Your task to perform on an android device: Open the time zone converter app and convert between time zones.
Image 0: 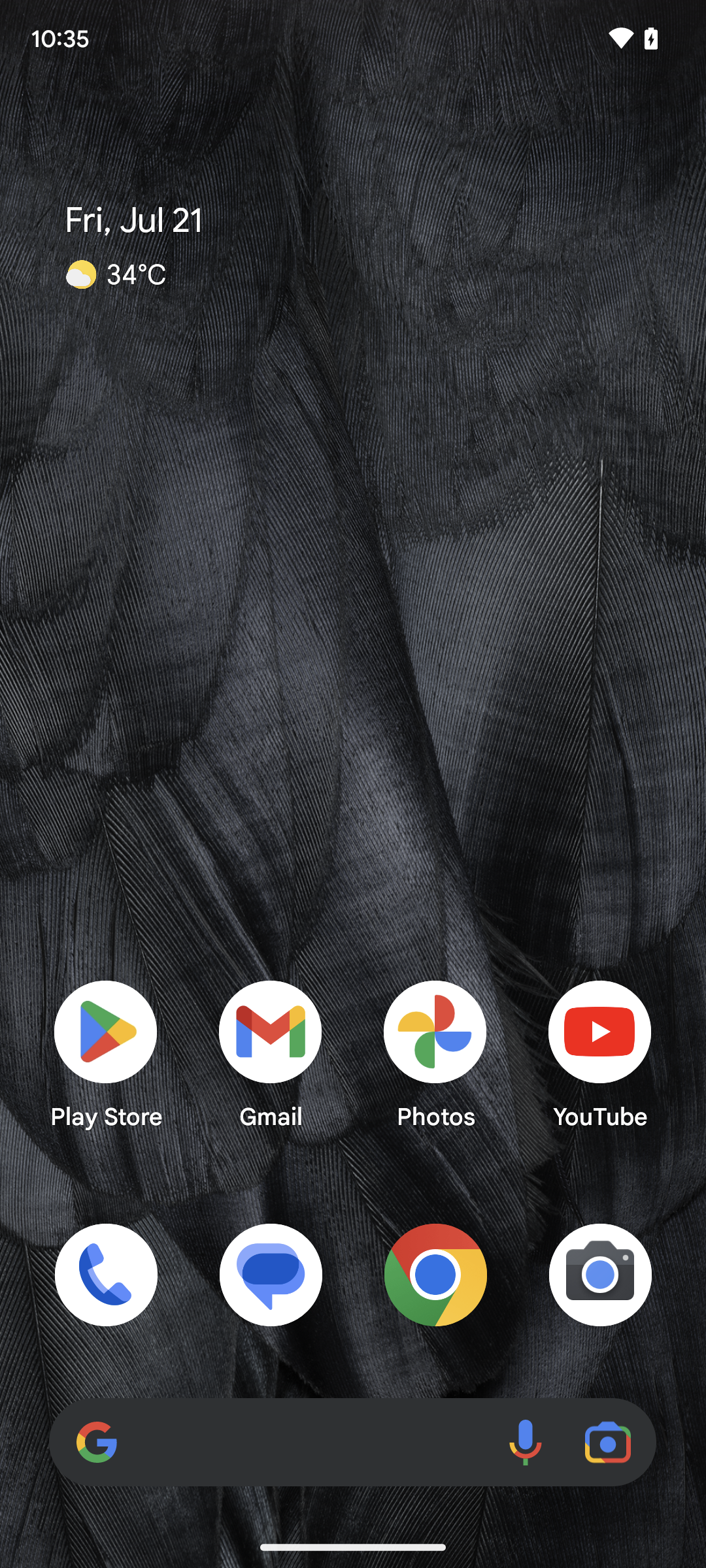
Open the time zone converter app.
Step 0: open app "Time Zone Converter"
Image 1: 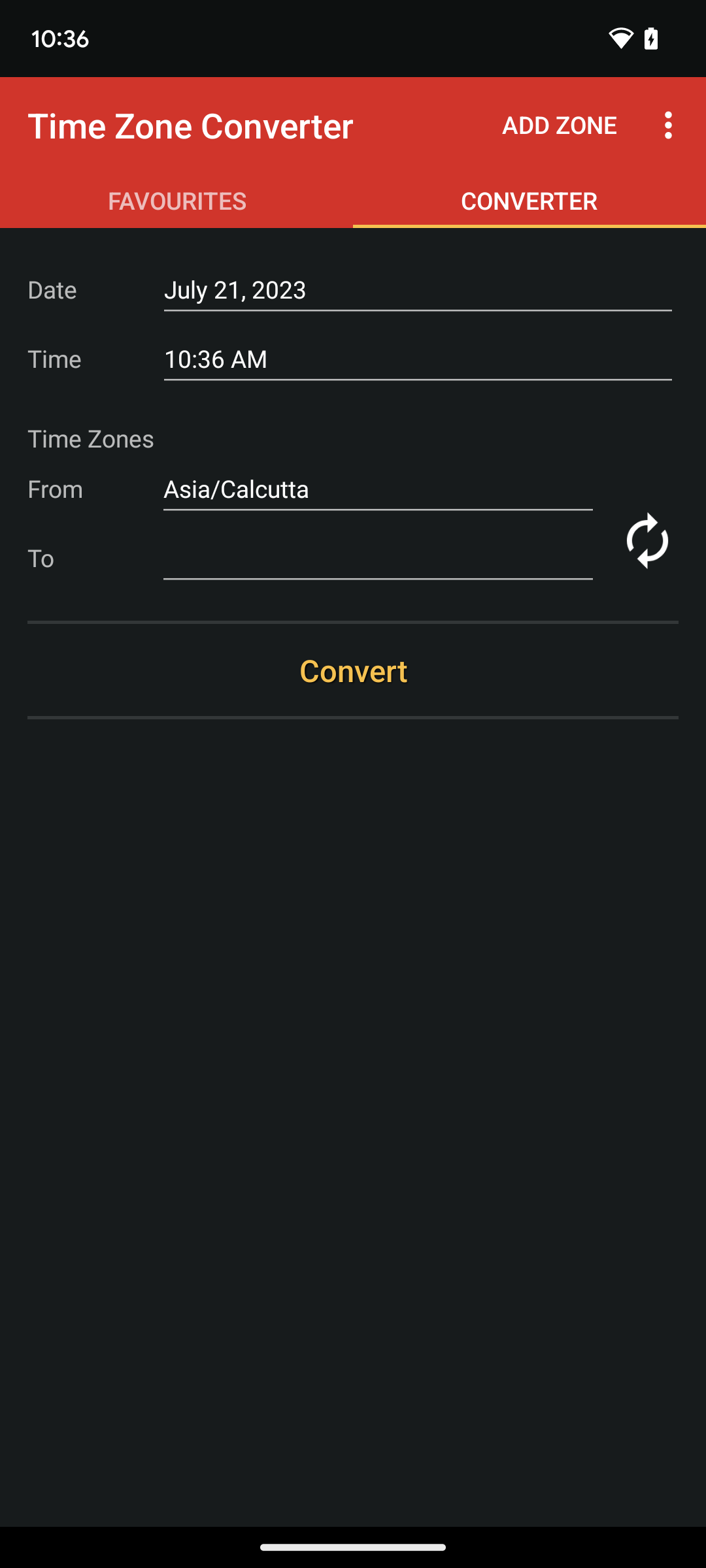
Fill in the city or country in the column to know the time zone difference.
Step 1: type "America/New_York"
Image 2: 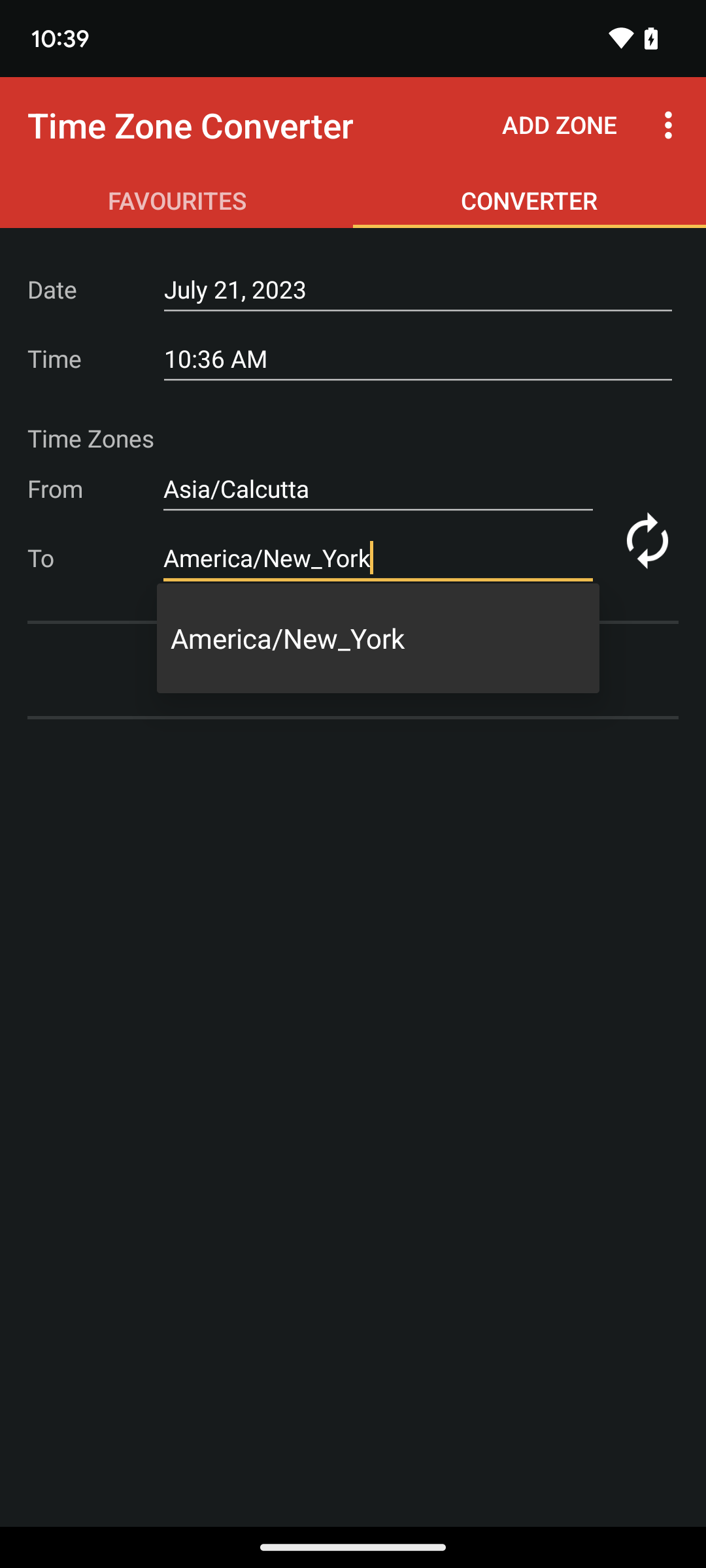
Fill in the city or country in the column to know the time zone difference.
Step 2: click (378, 638)
Image 3: 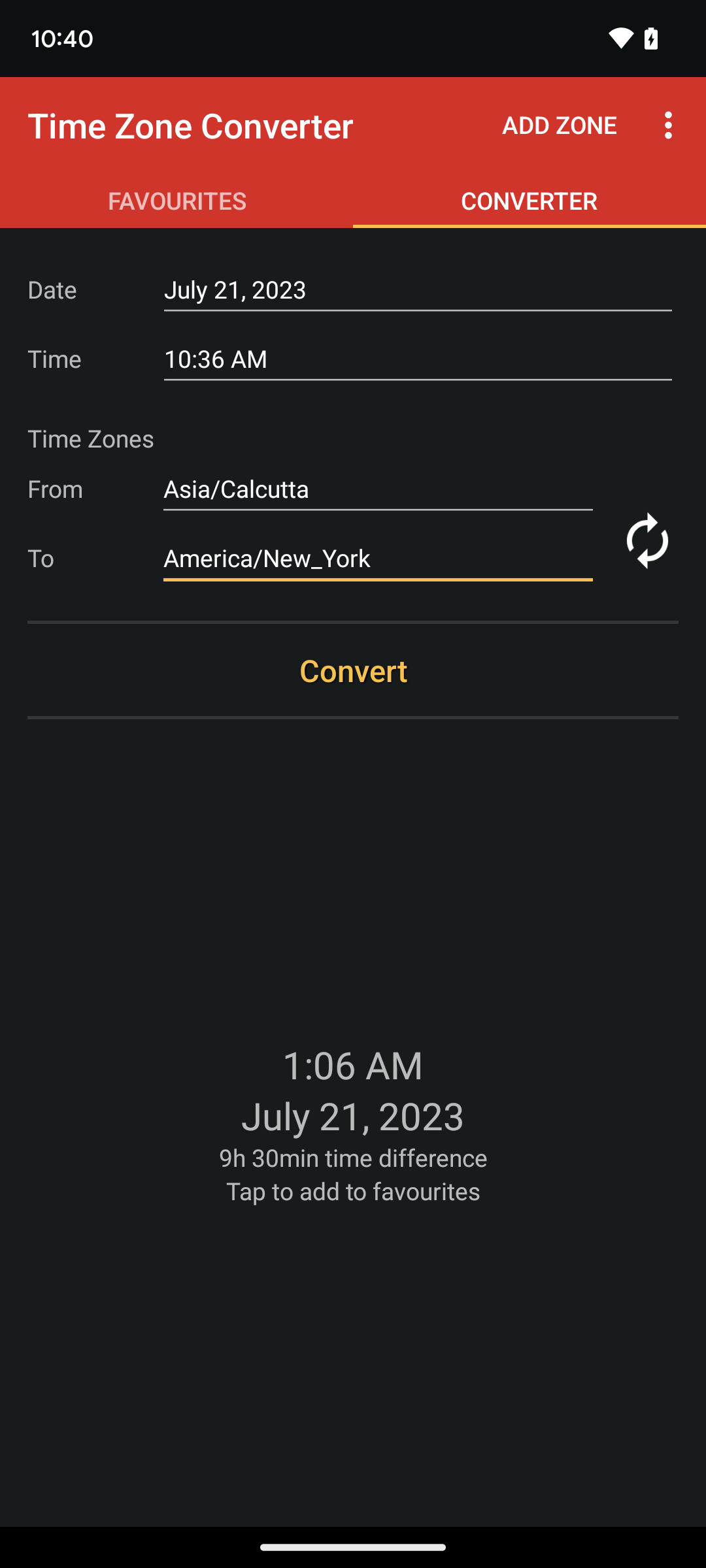
Click on convert to view the time difference.
Step 3: click (353, 670)